Your task to perform on an android device: As my shoe size is 9 , look for the walking shoes with the size 9 filter in the TEMU app 
Image 0: 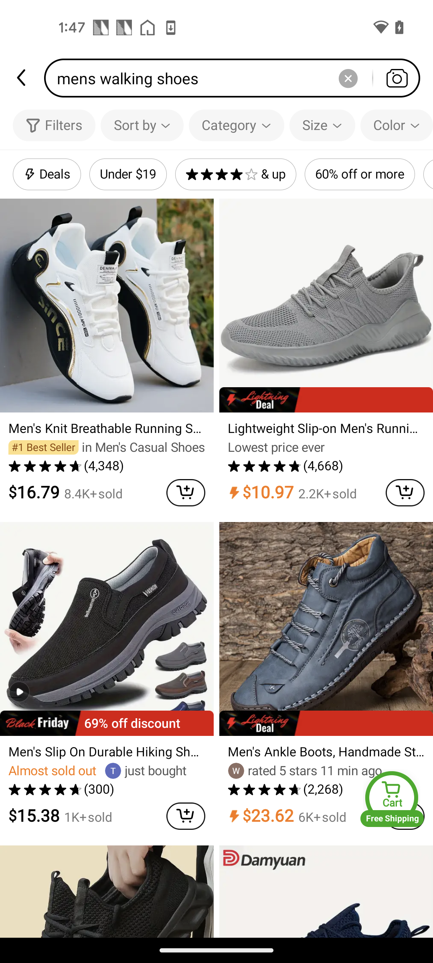
Click on the filter button at the top left of the screen
Step 0: click (41, 121)
Image 1: 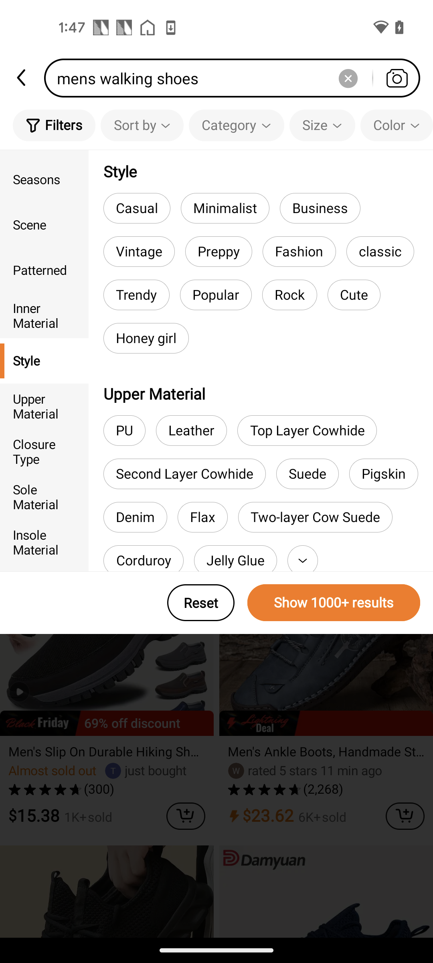
Click on the Size filter button at the top of the screen
Step 1: click (315, 125)
Image 2: 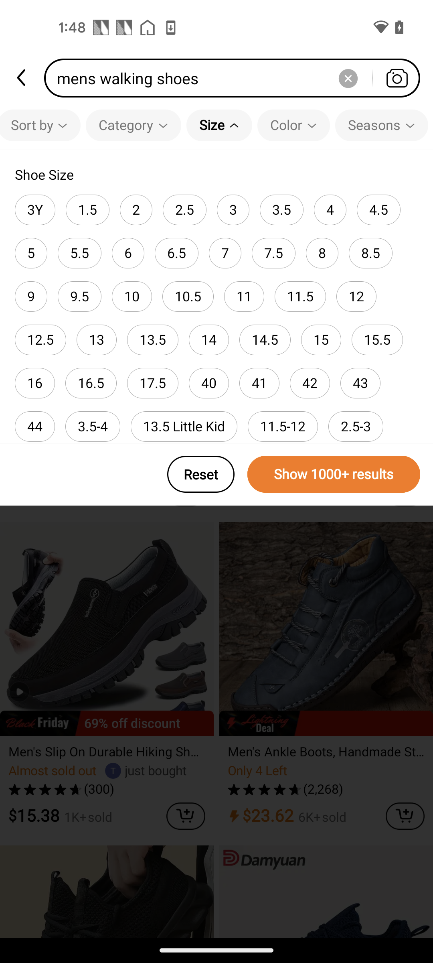
Select the size 9 filter
Step 2: click (107, 356)
Image 3: 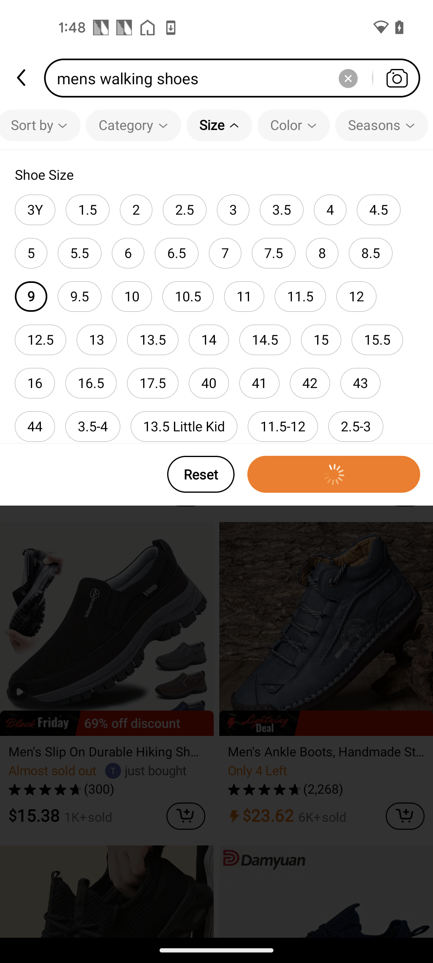
Click on the Show result button
Step 3: wait
Image 4: 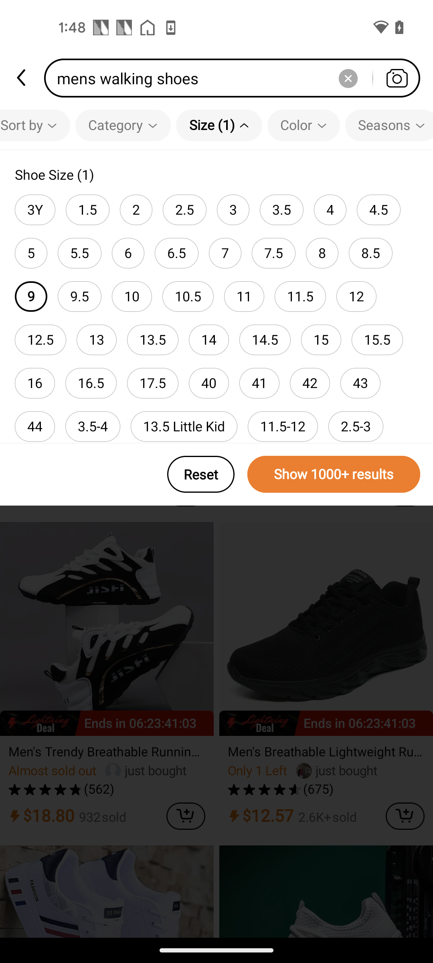
Click on the Show result button
Step 4: click (318, 466)